Your task to perform on an android device: Use the gmail address karin.iversen@example.com to send Karin information about the bus that leaves at 1:55 a.m.
Image 0: 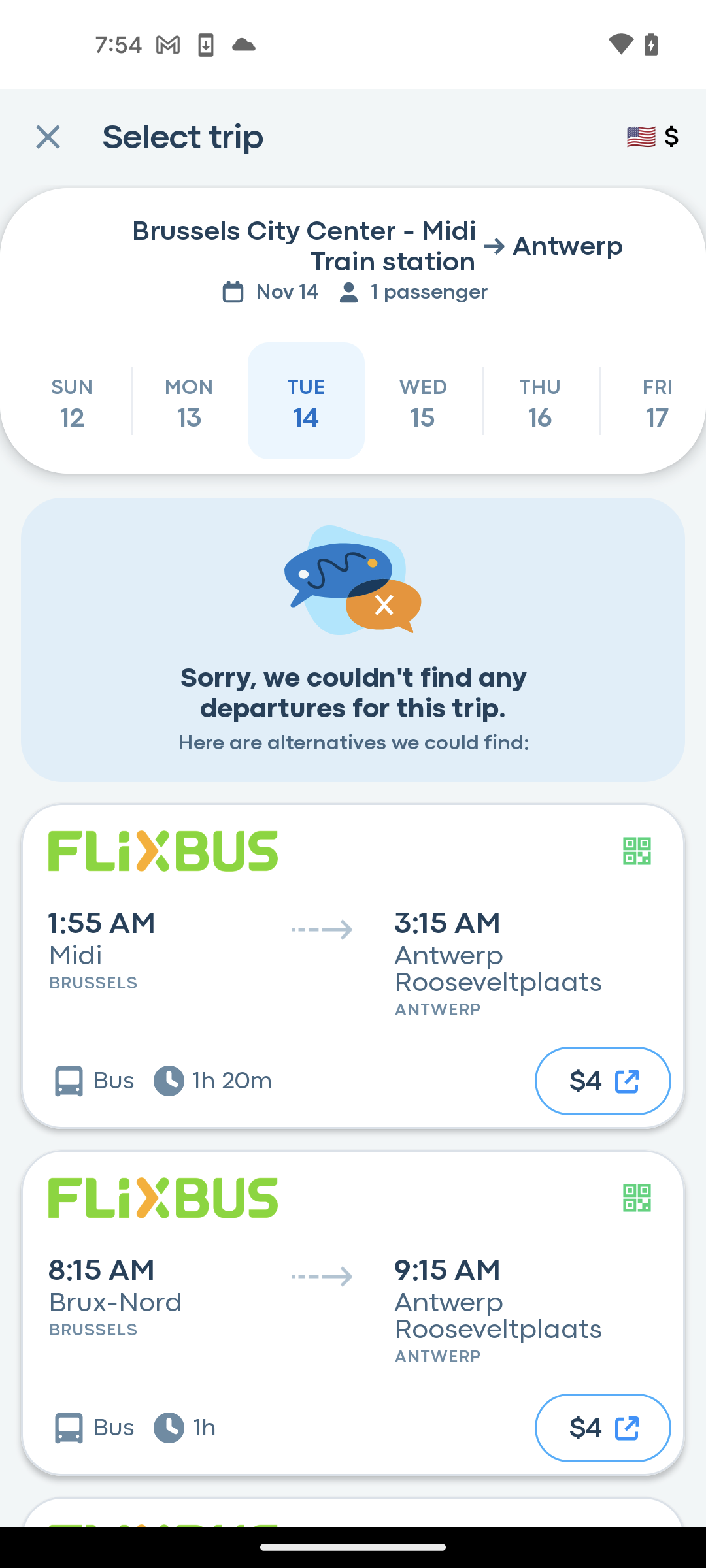
Tap on the first search result
Step 0: click (353, 966)
Image 1: 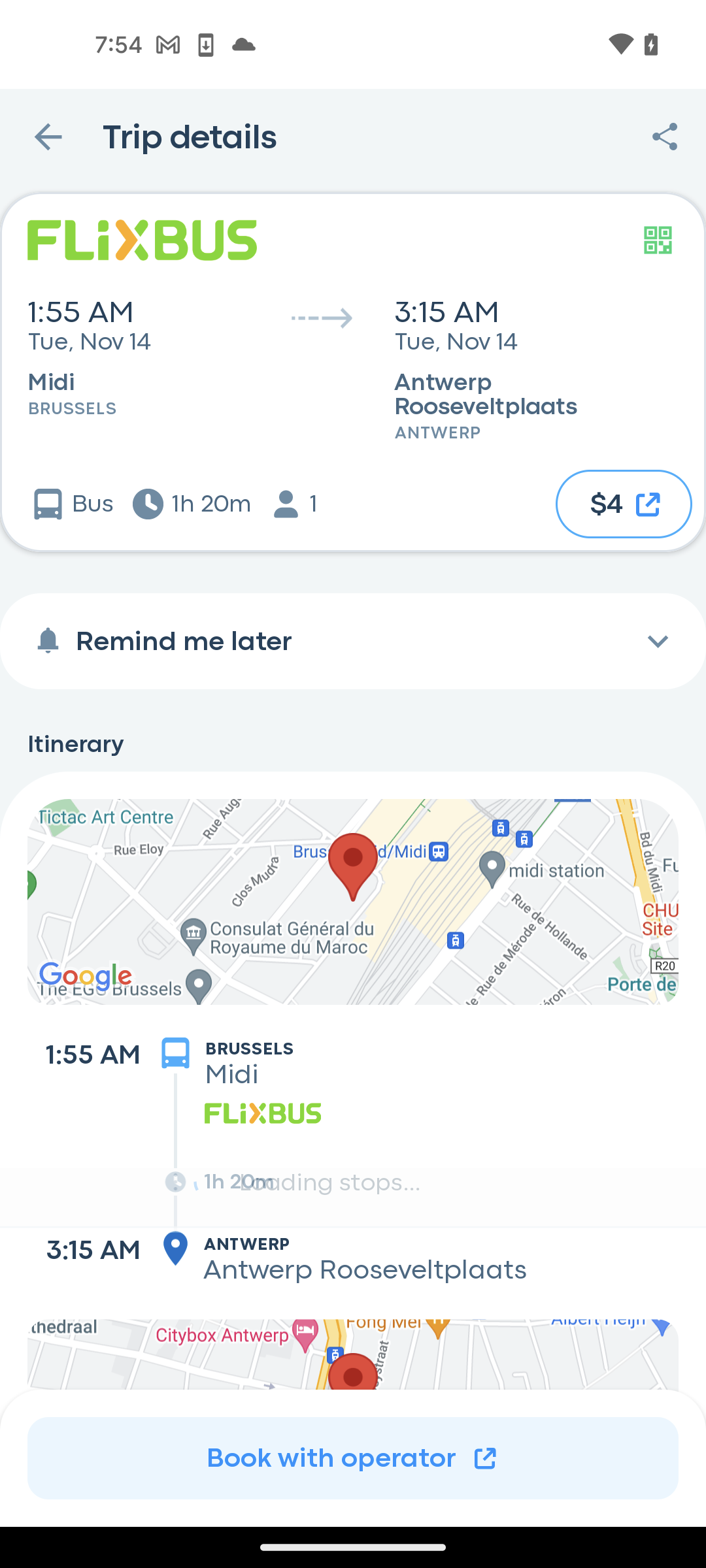
Tap on the share icon at the top right corner of the screen
Step 1: click (664, 137)
Image 2: 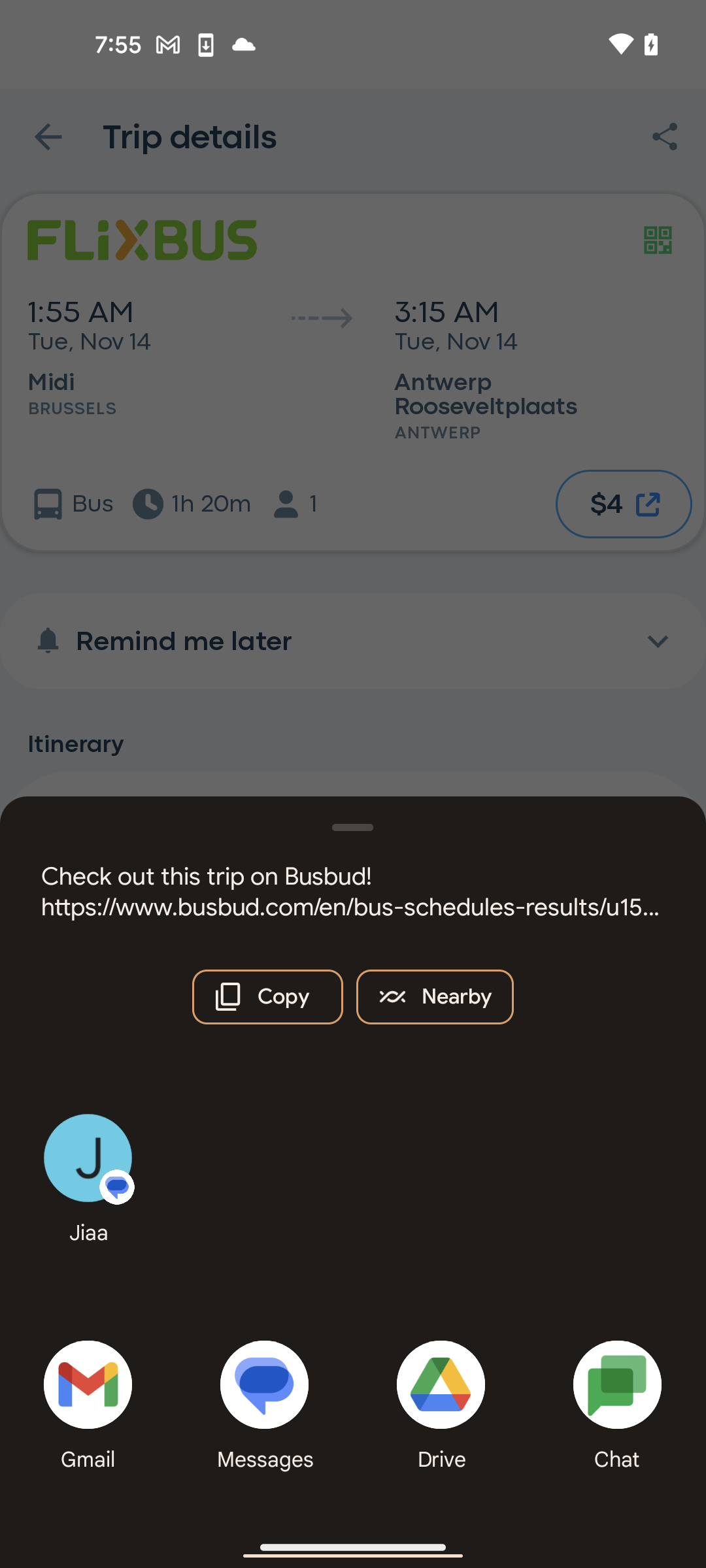
Select the gmail option
Step 2: click (87, 1384)
Image 4: 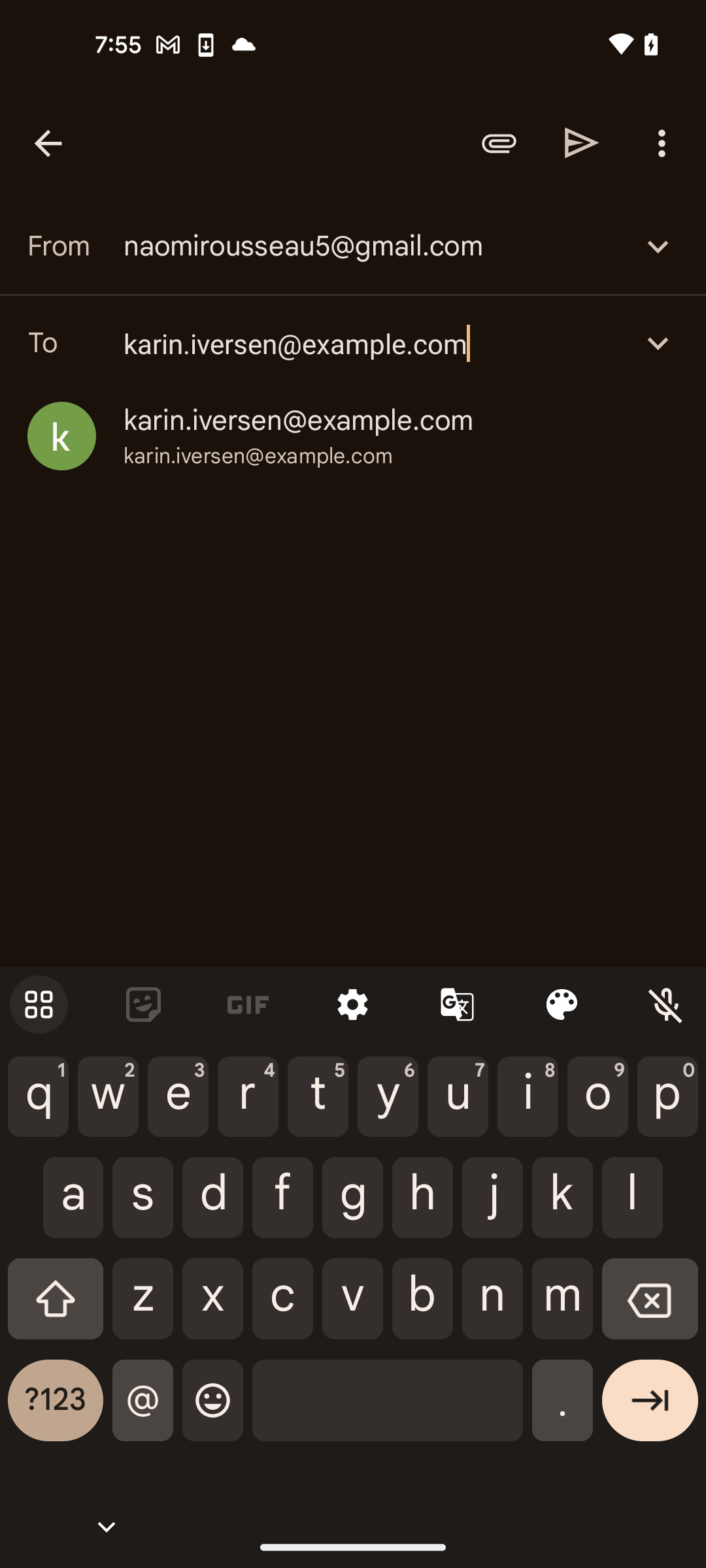
Tap on the send icon at the top right corner of the screen
Step 4: click (582, 142)